Your task to perform on an android device: I found an interesting option in this app. There is an option where I can listen to the audio for a specific time duration like a timer. I want to listen to Morning Meditation audio for 5 minutes, so play the Morning Meditation audio for 5 minutes in the Simple Habit app.
Image 0: 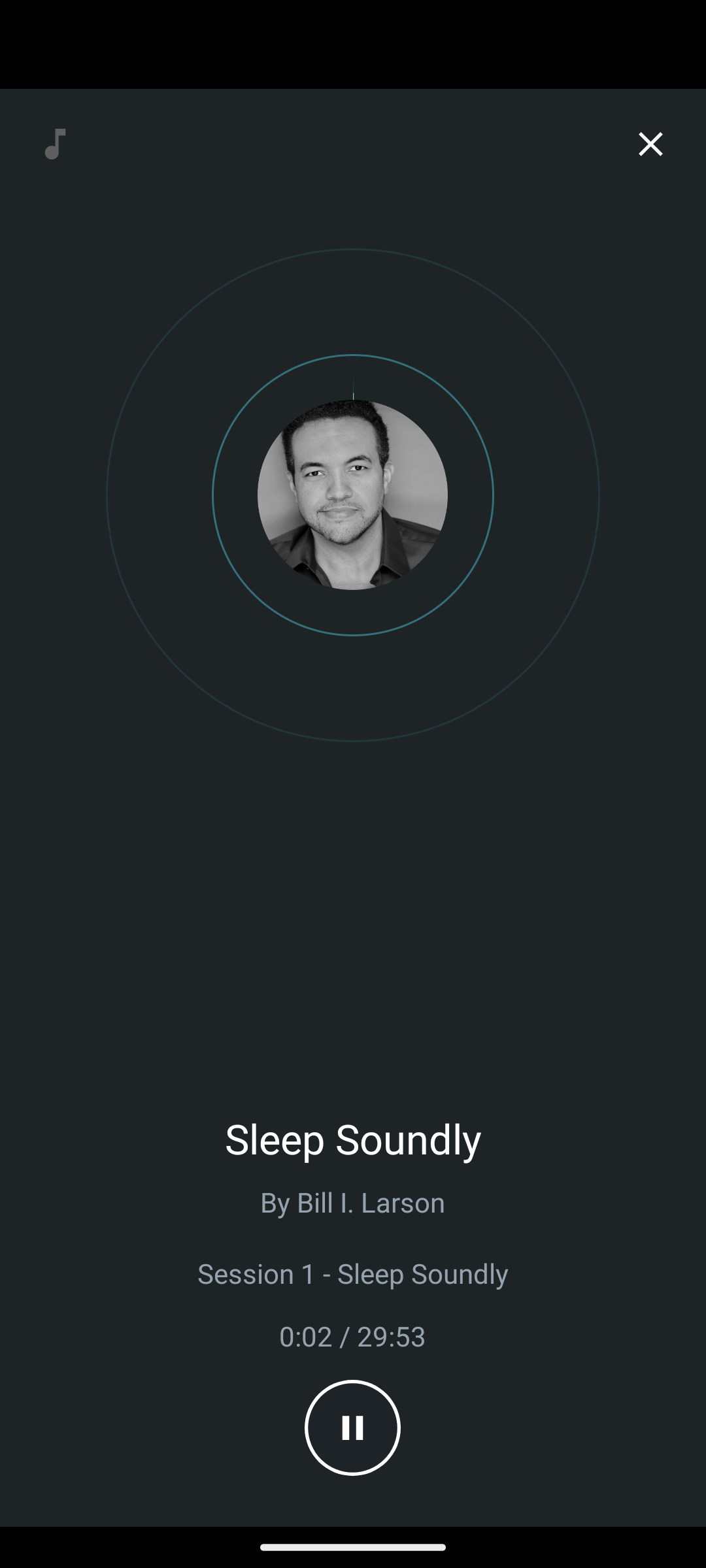
Go back to the previous page to play the Morning Meditation audio.
Step 0: press back button
Image 1: 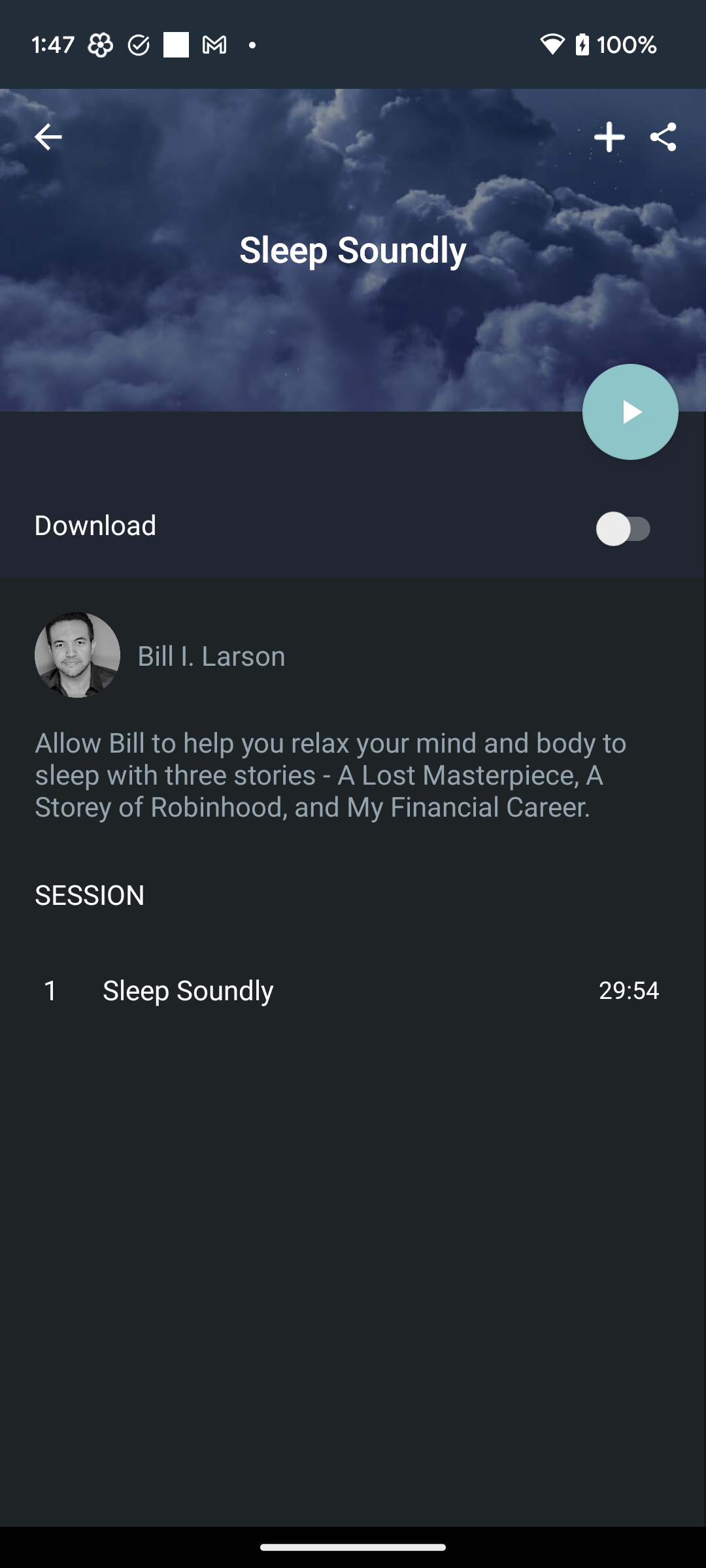
Go back to the previous page to play the Morning Meditation audio.
Step 1: press back button
Image 2: 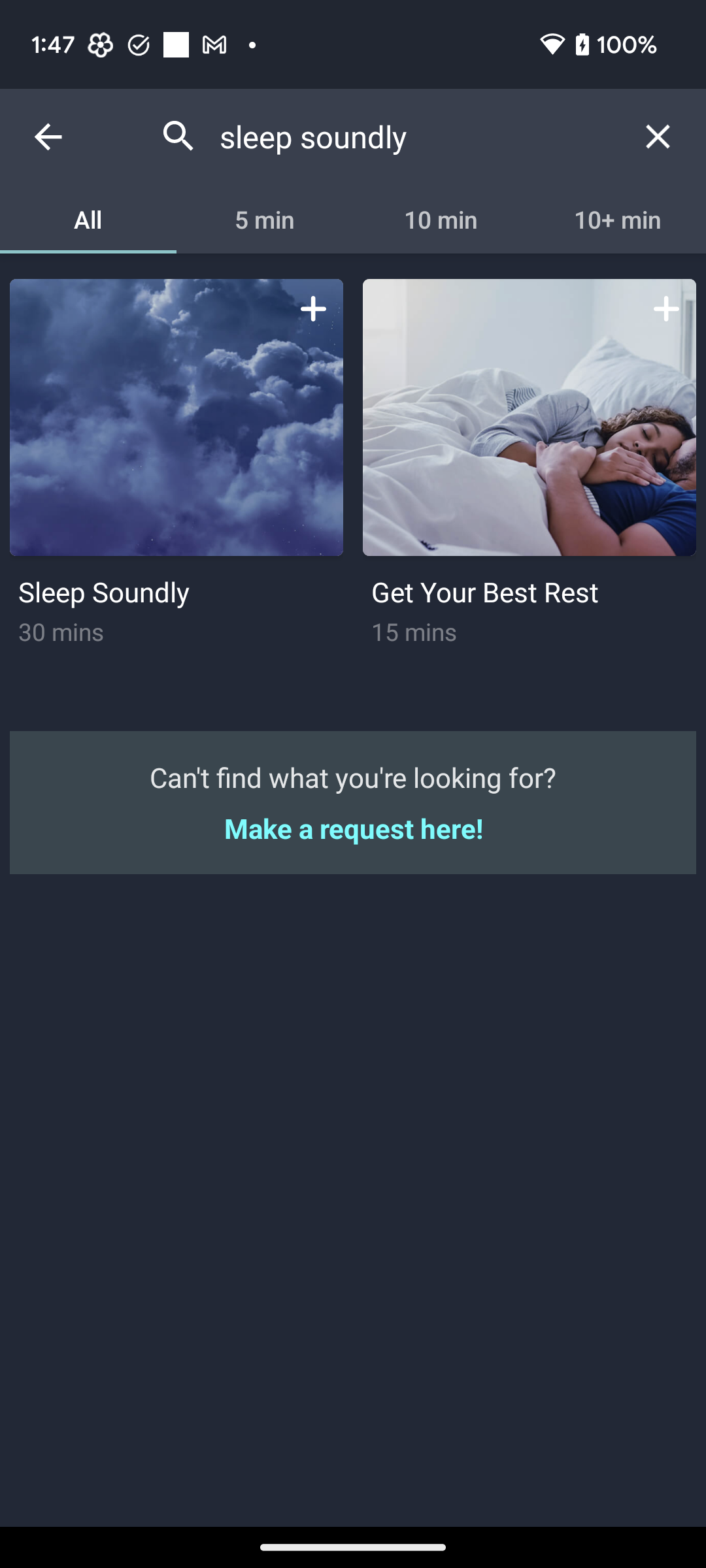
Go back to the previous page to play the Morning Meditation audio.
Step 2: press back button
Image 3: 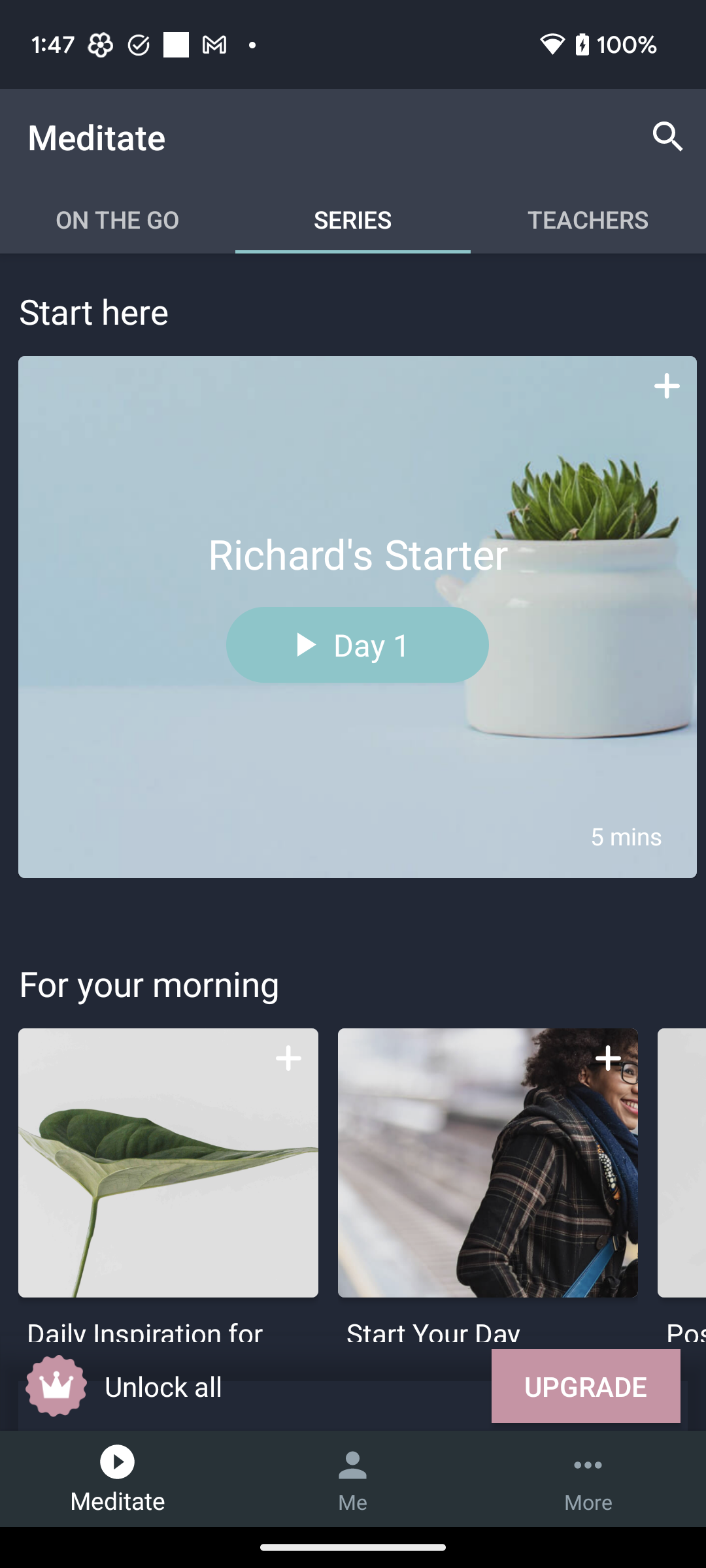
Click on the ON THE GO tab at the top left of the screen to select the time of morning meditation audio.
Step 3: click (117, 219)
Image 4: 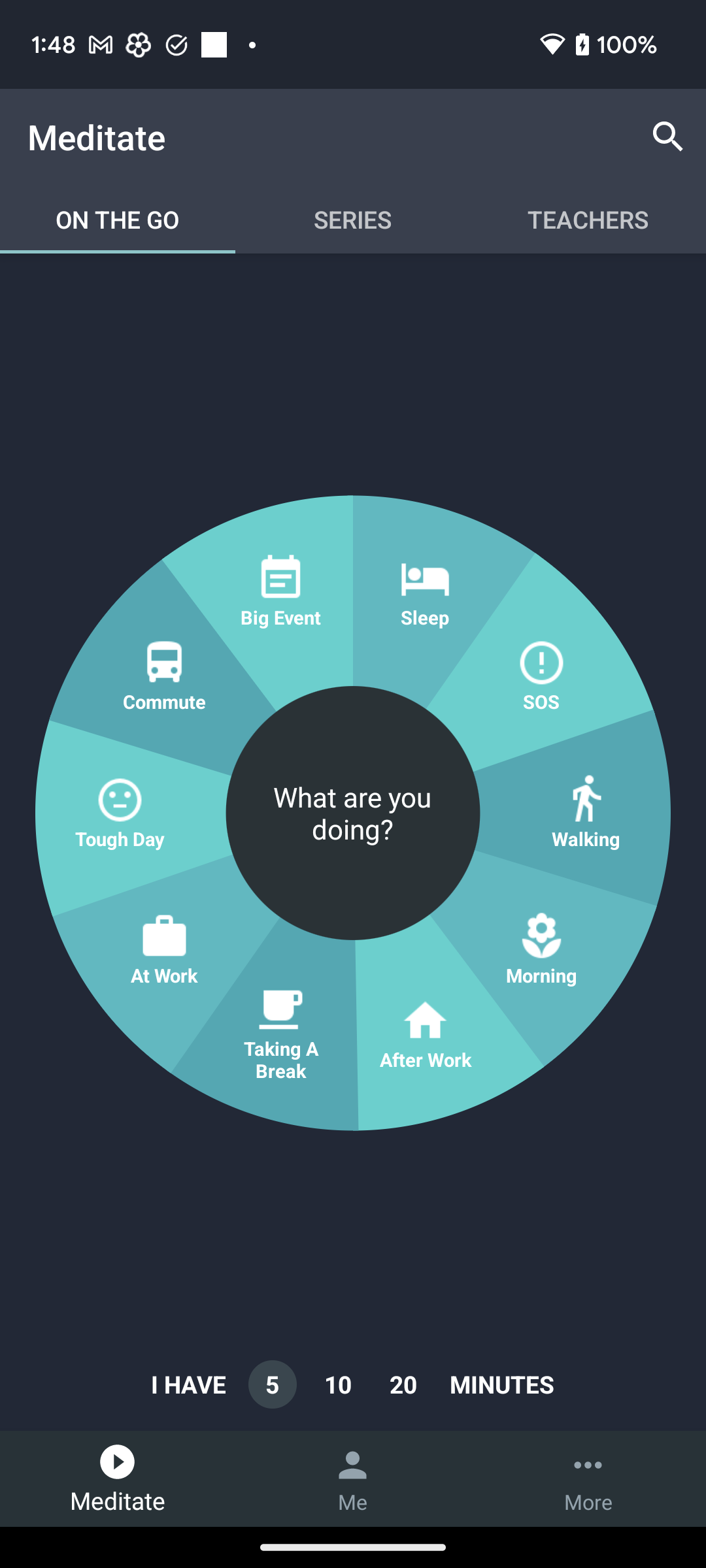
Click on the 5 at the bottom of the screen to set a timer of 5 minutes.
Step 4: click (271, 1383)
Image 5: 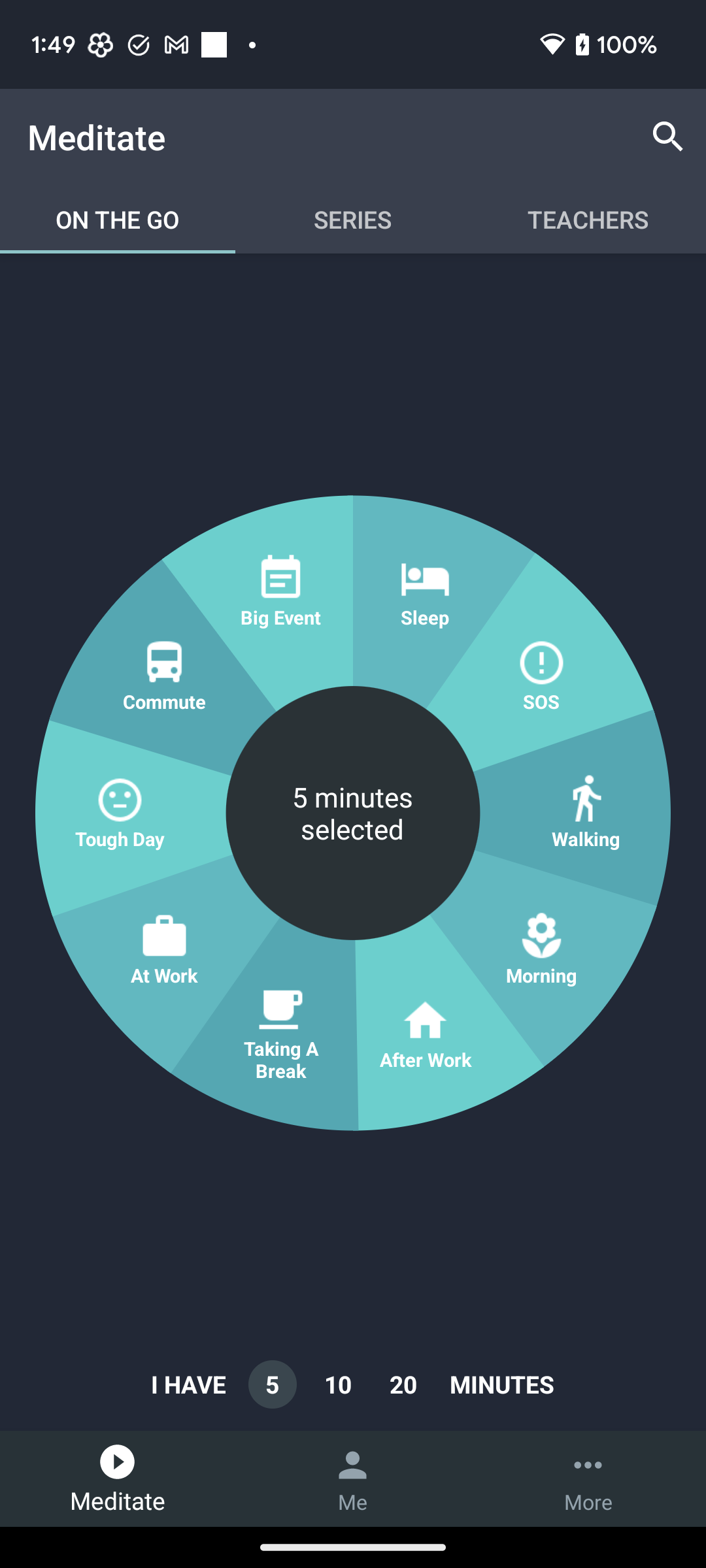
Click on the Morning option of the circle to view the Morning Meditation audio.
Step 5: click (541, 936)
Image 6: 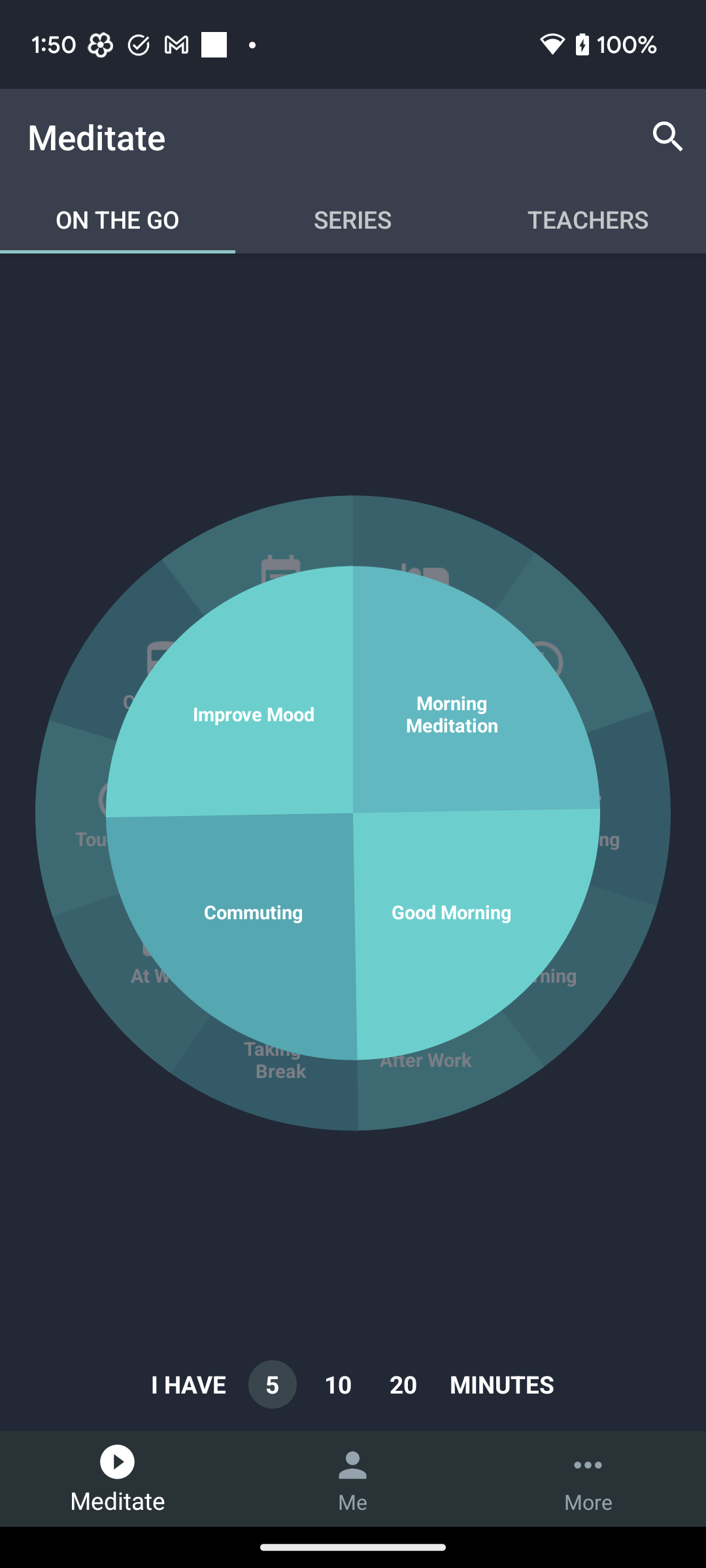
Click on the Morning Meditation section to play this audio for 5 minutes.
Step 6: click (451, 713)
Image 7: 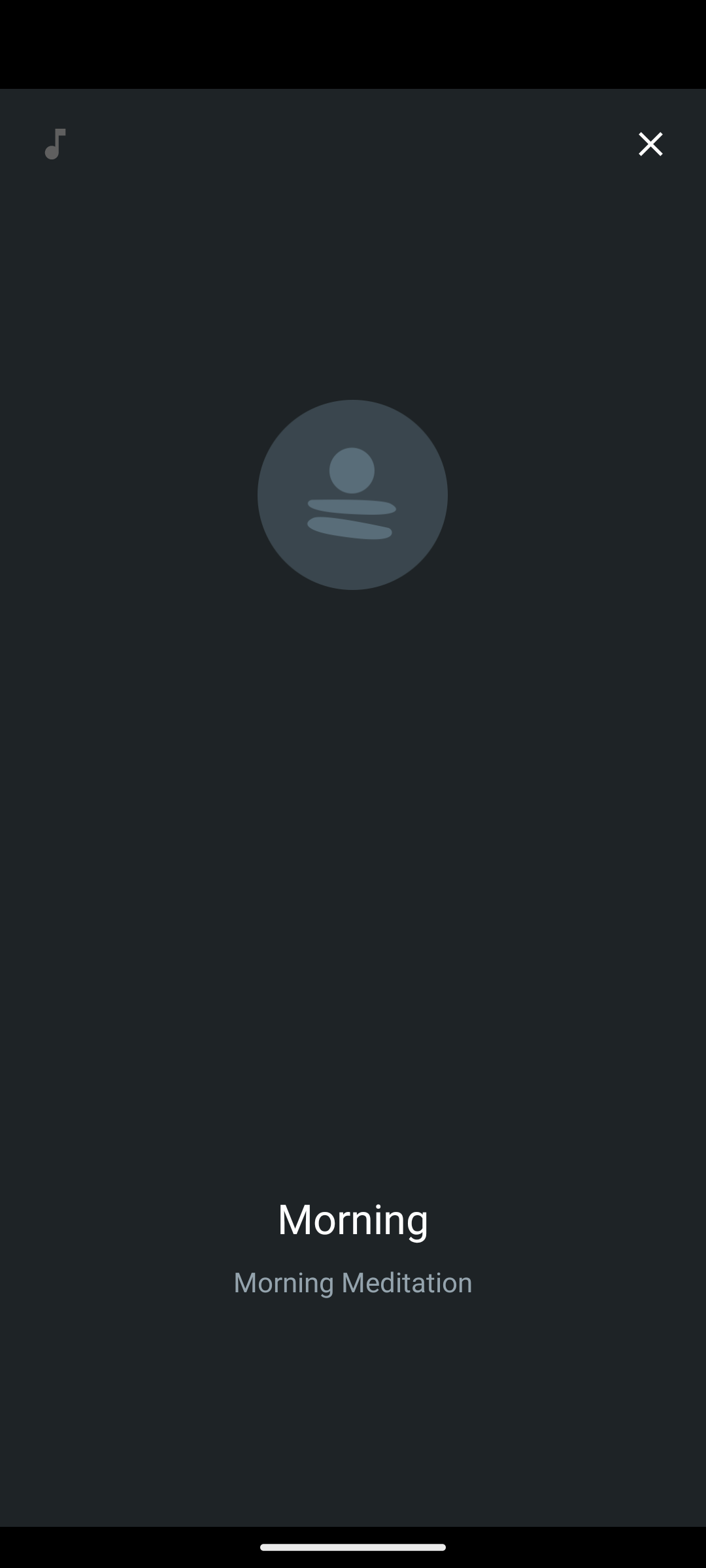
Click on the Morning Meditation section to play this audio for 5 minutes.
Step 7: wait